Your task to perform on an android device: since i want to renovate my drawing room i would like to search for sofa on the home centre app
Image 1: 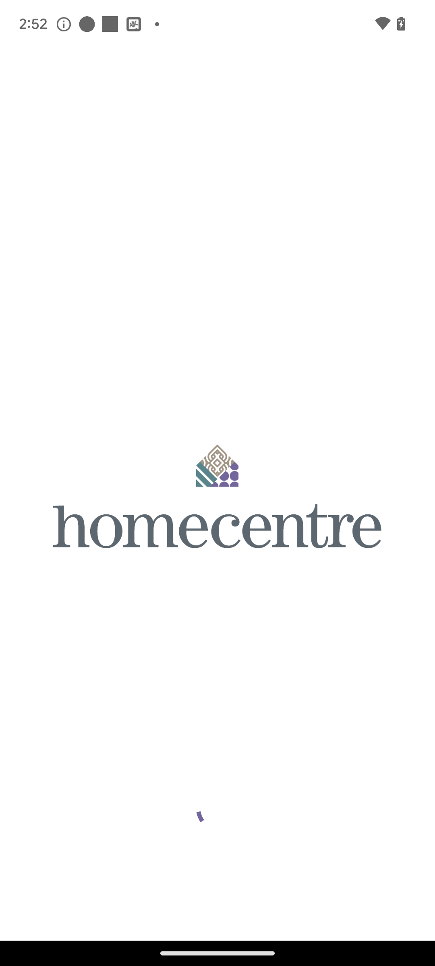
click on home centre at the screen to open app
Step 1: wait
Image 2: 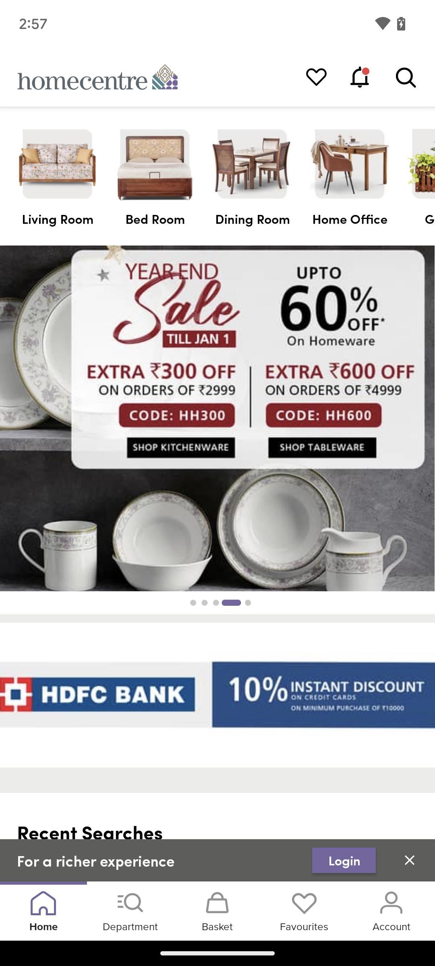
click on the search bar at upper right corner of the screen 
Step 2: click (398, 83)
Image 3: 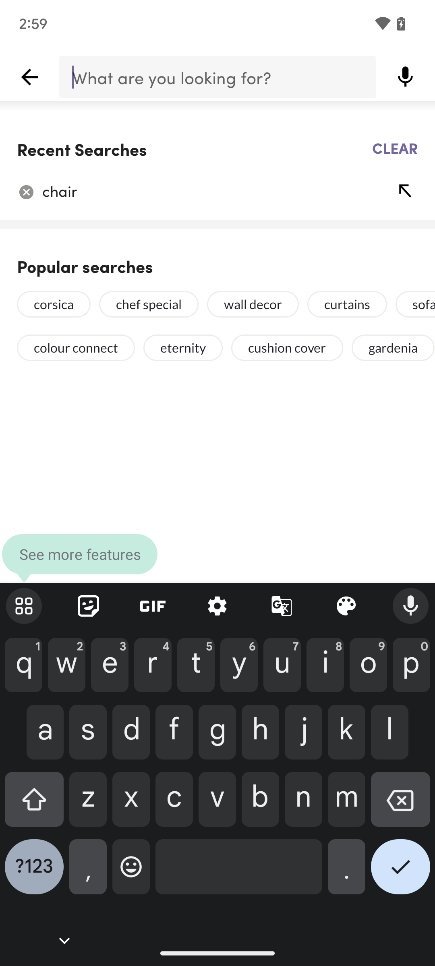
type sofa in the search bar  at top of the screen 
Step 3: type "sofa"
Image 4: 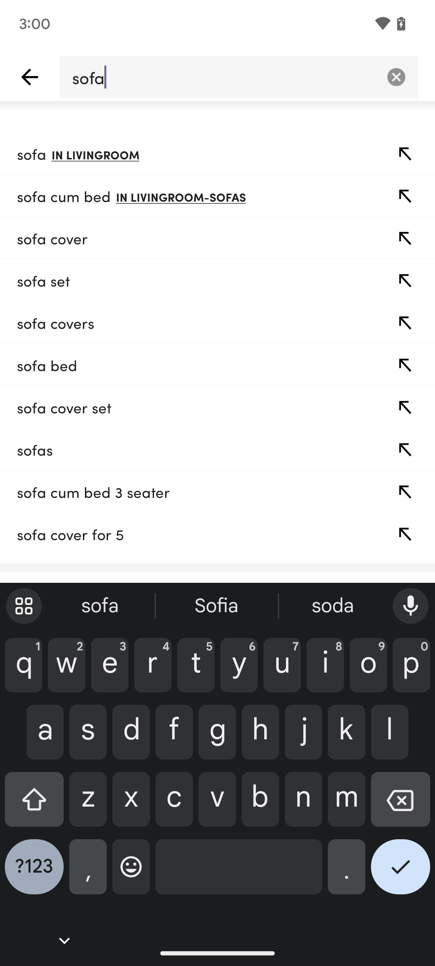
click on the first option from search dropdown 
Step 4: click (48, 151)